Your task to perform on an android device: Compare the prices of products similar to the electric cordless demolition jack hammer in the Banggood app.
Image 0: 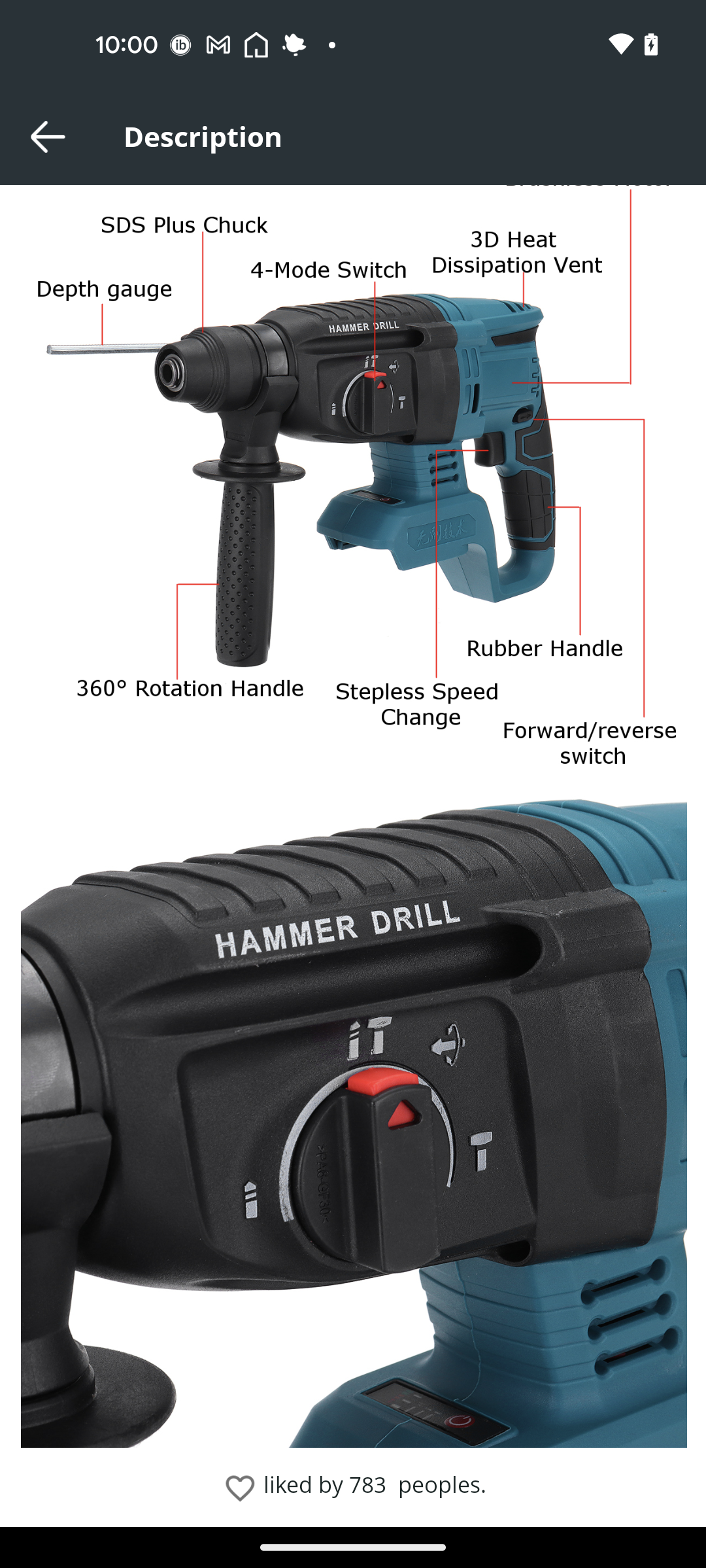
Get back to the previous page of the app
Step 0: press back button
Image 1: 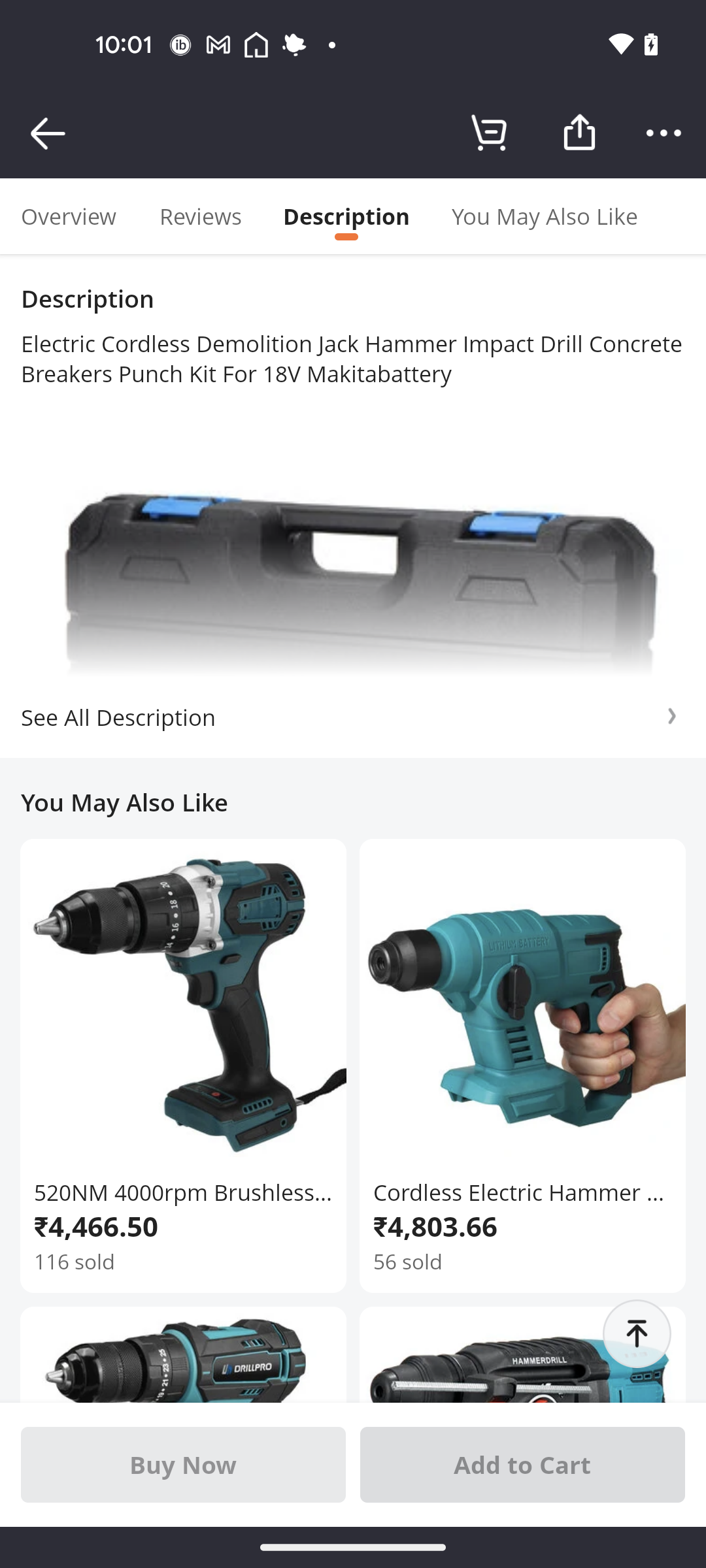
Click on the You May Also Like tab
Step 1: click (545, 216)
Image 2: 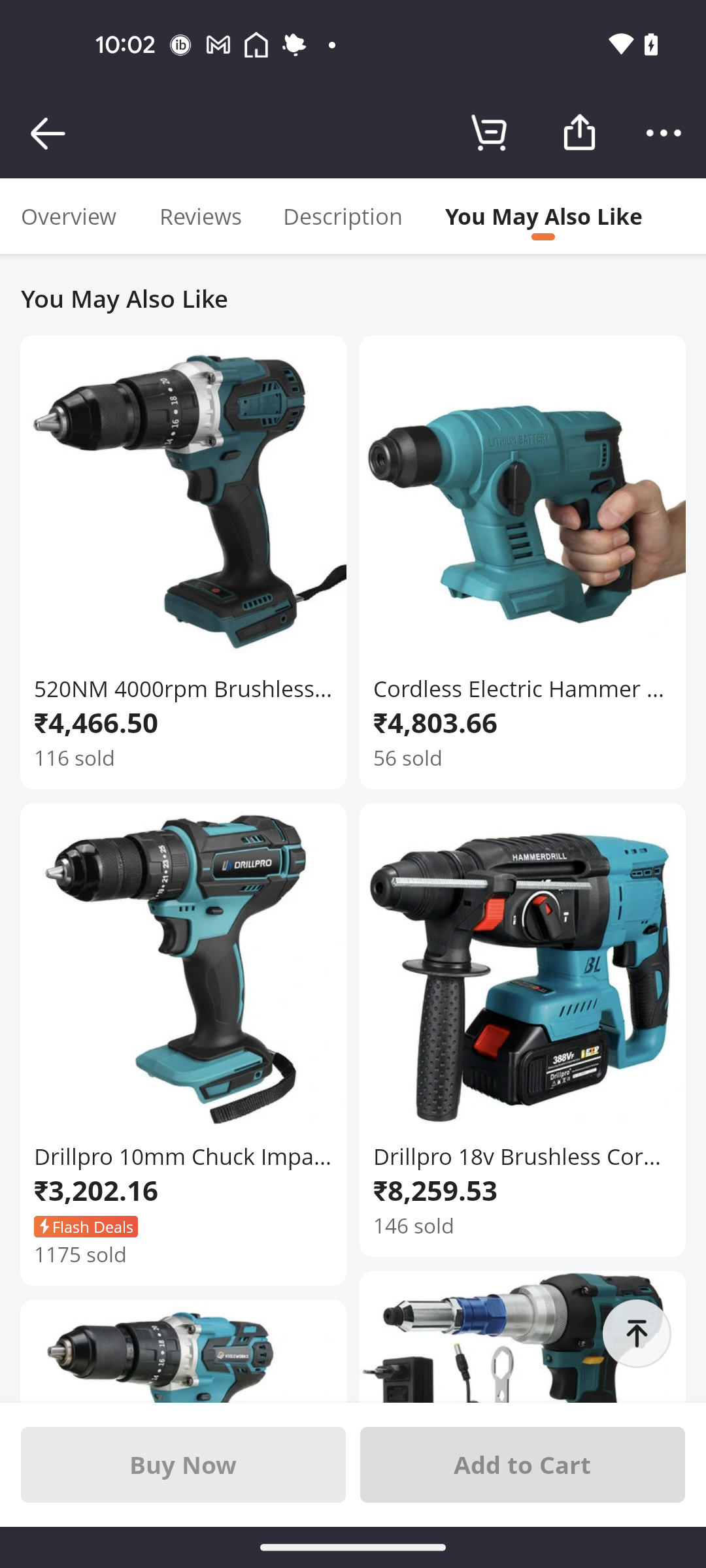
Swipe up for the price comparison
Step 2: scroll down